Your task to perform on an android device: The first product on the list looks interesting, therefore I'd like to  read the specification.
Image 0: 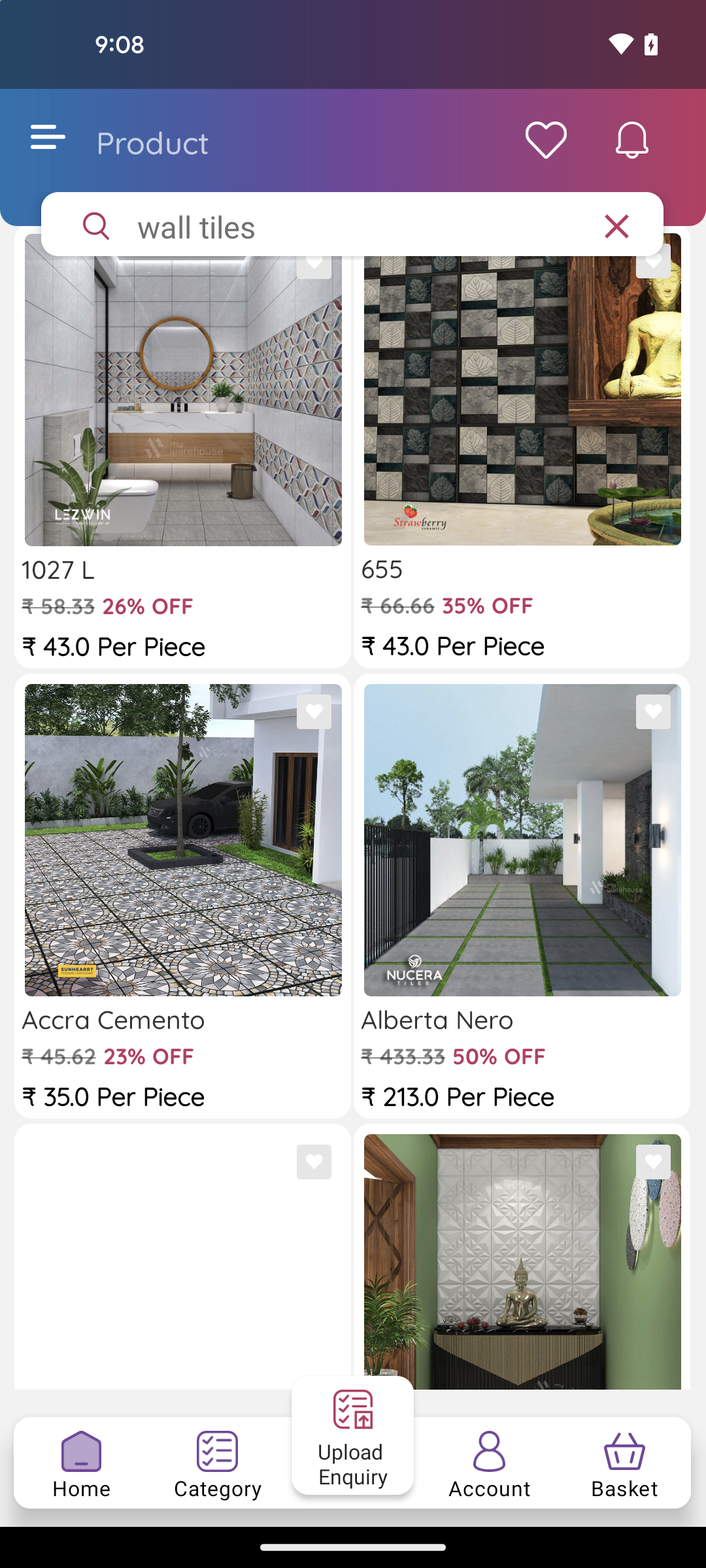
click on the first product from the list
Step 0: click (252, 517)